Your task to perform on an android device: Open the Rapidbox app and view all the shoes by Atom brand.
Image 0: 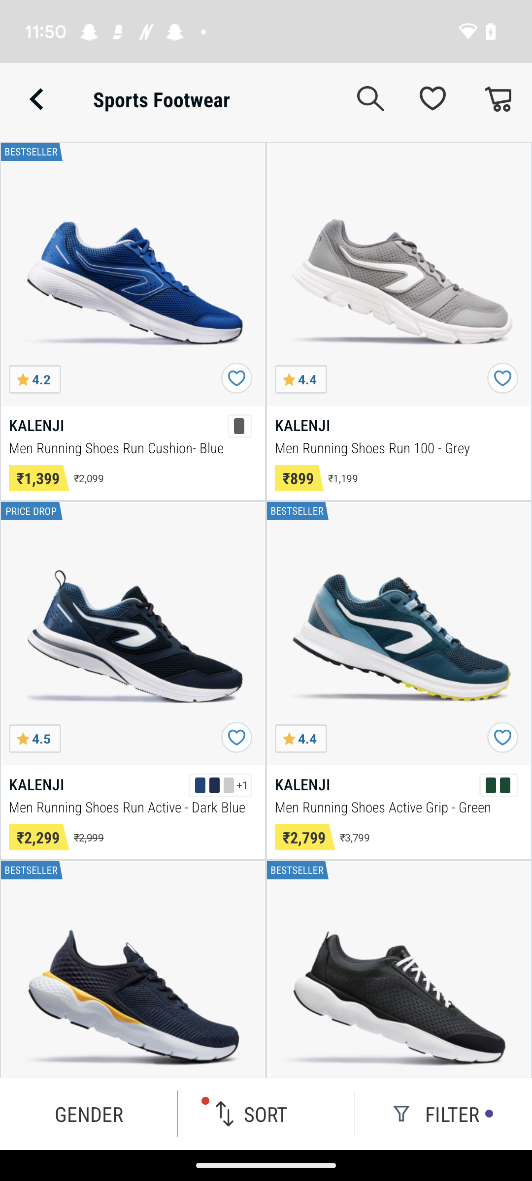
Open the Rapidbox app
Step 0: open app "RapidBox"
Image 1: 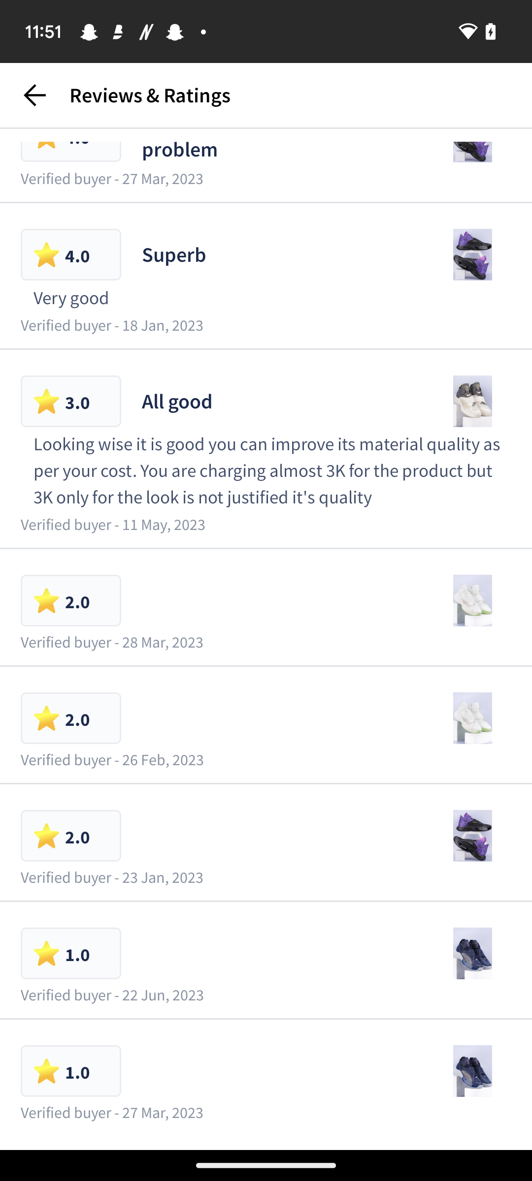
Click on the back icon at the top left corner of the screen
Step 1: click (34, 95)
Image 2: 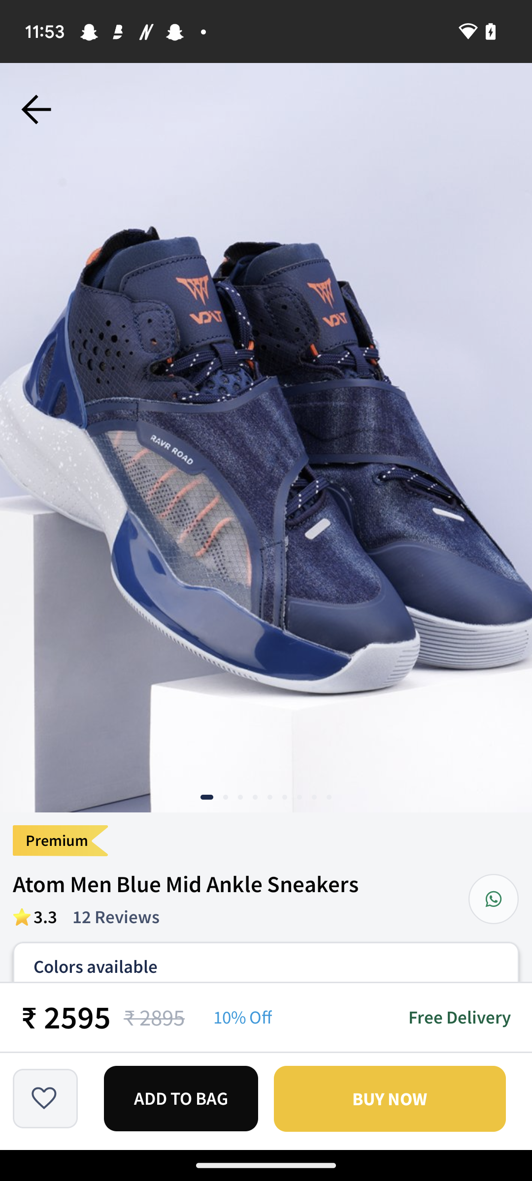
Go back to the app home page
Step 2: press back button
Image 3: 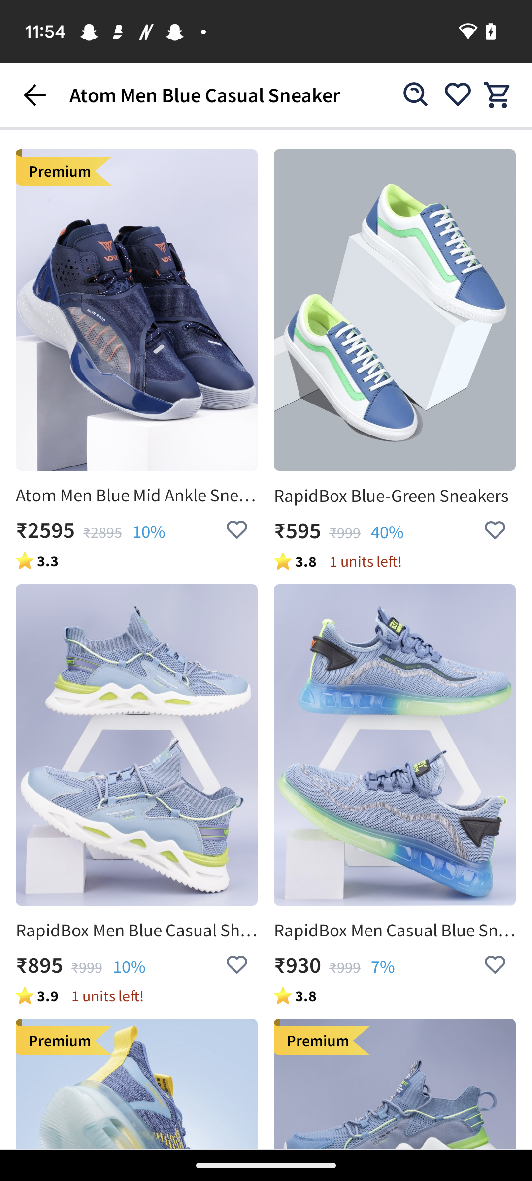
Go back to the app home page
Step 3: press back button
Image 4: 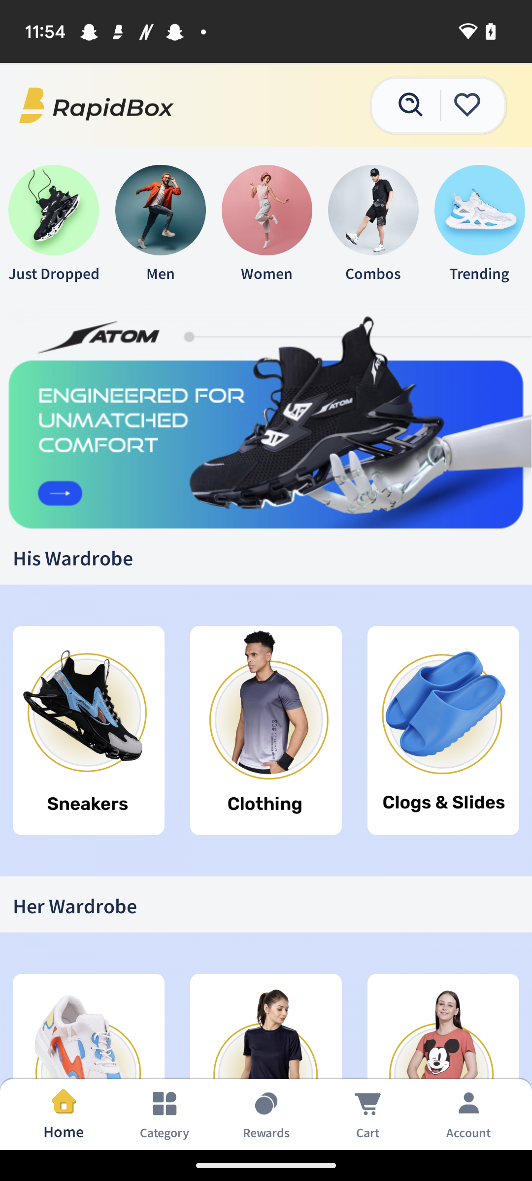
Swipe up
Step 4: scroll down
Image 5: 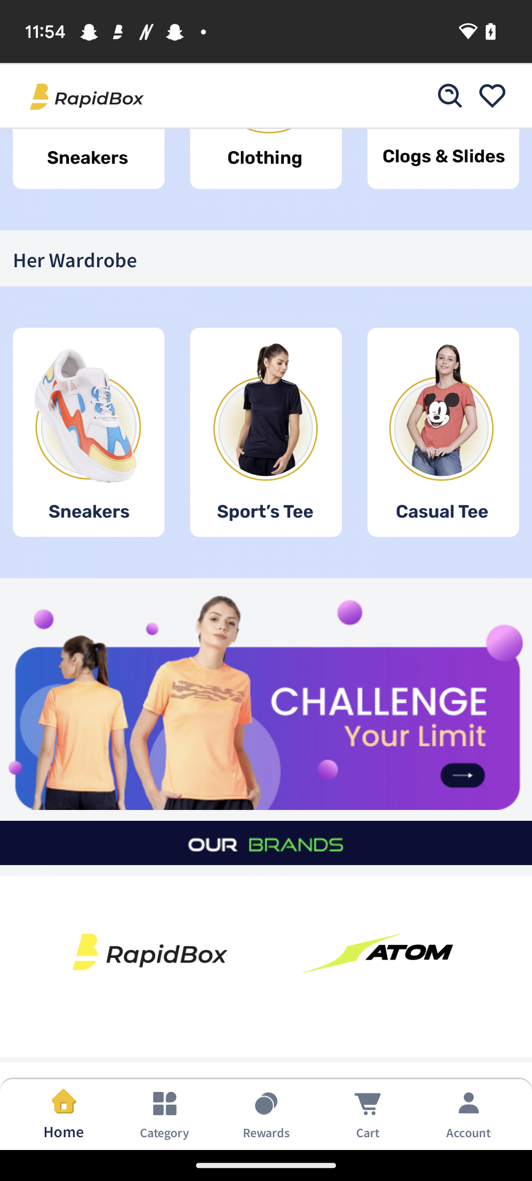
Click on the atom brand
Step 5: click (399, 934)